Your task to perform on an android device: I am planning to visit Germany next week and search for a hotel from October 25 to October 27 for two adults in Germany in the airbnb app.
Image 0: 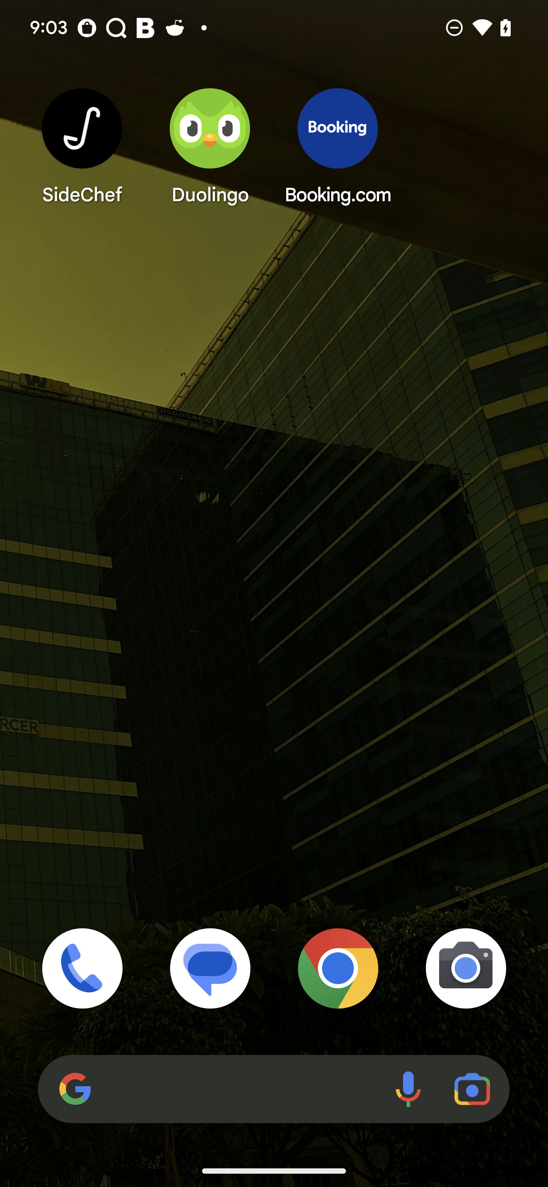
Open Airbnb app
Step 0: open app "Airbnb"
Image 1: 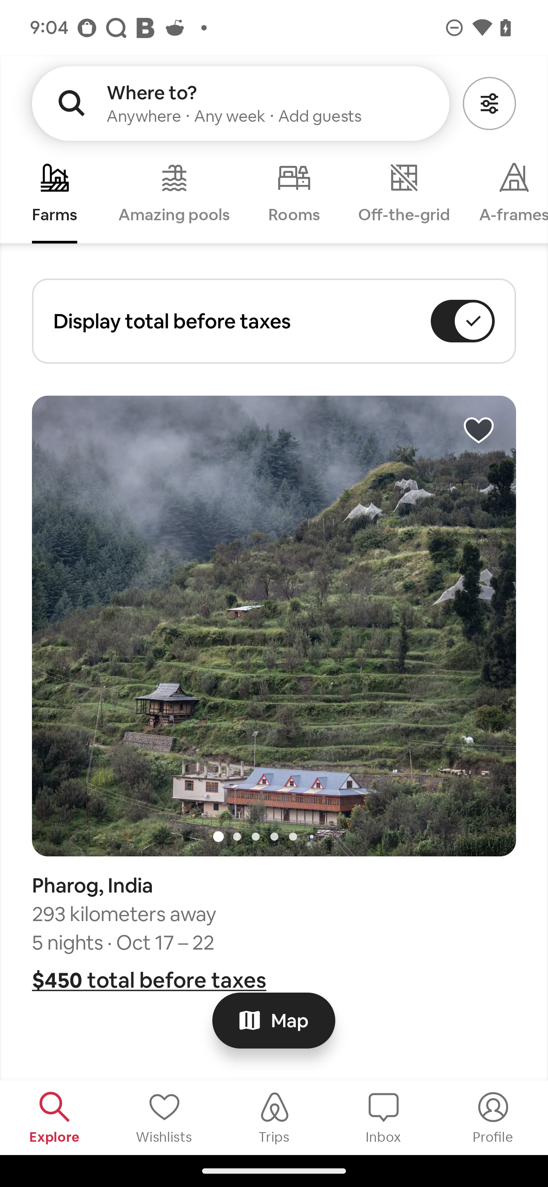
Click on the rooms
Step 1: click (274, 197)
Image 2: 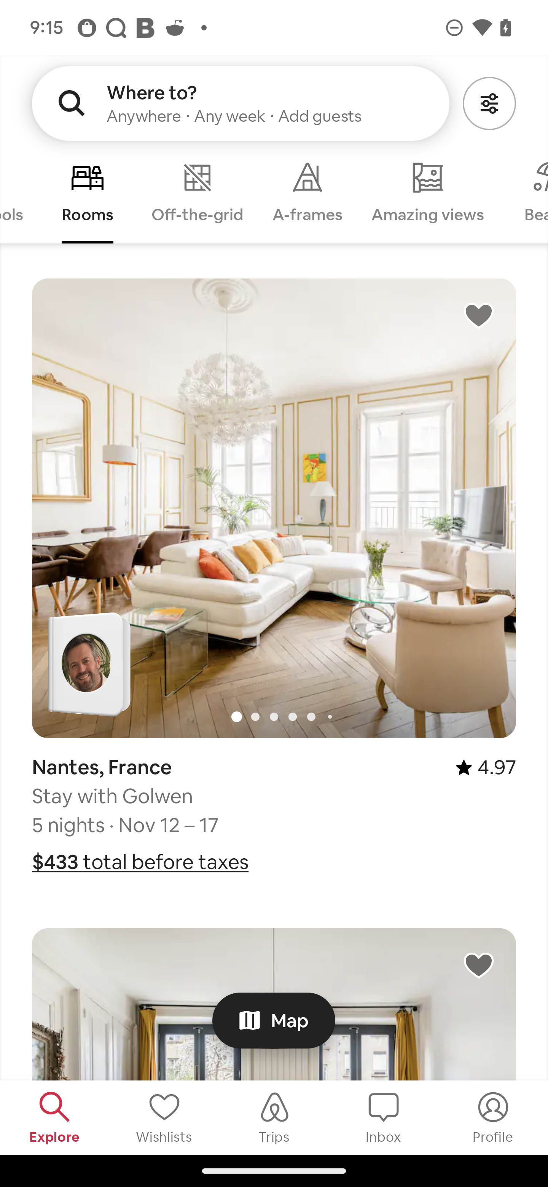
Click on the search icon
Step 2: click (188, 110)
Image 3: 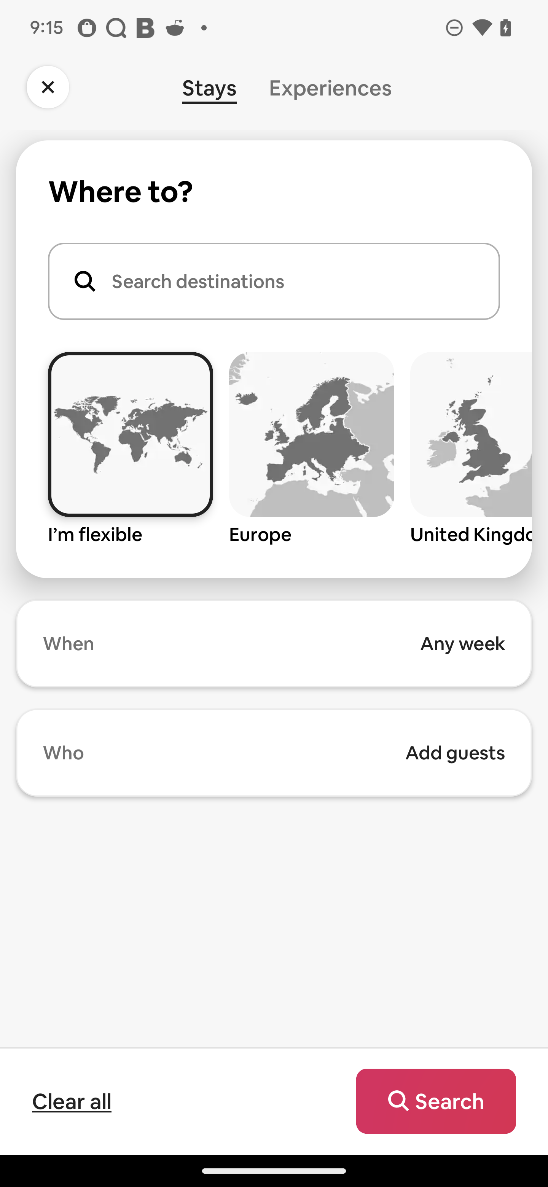
Type Germany in the search bar
Step 3: type "Germany"
Image 4: 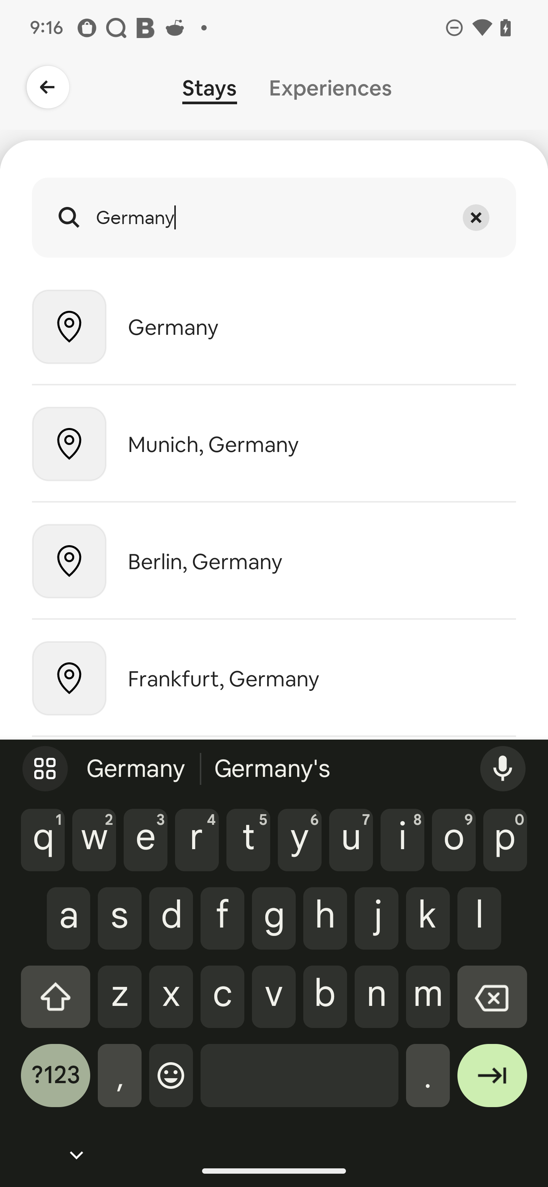
Click on the first suggestion
Step 4: click (322, 327)
Image 8: 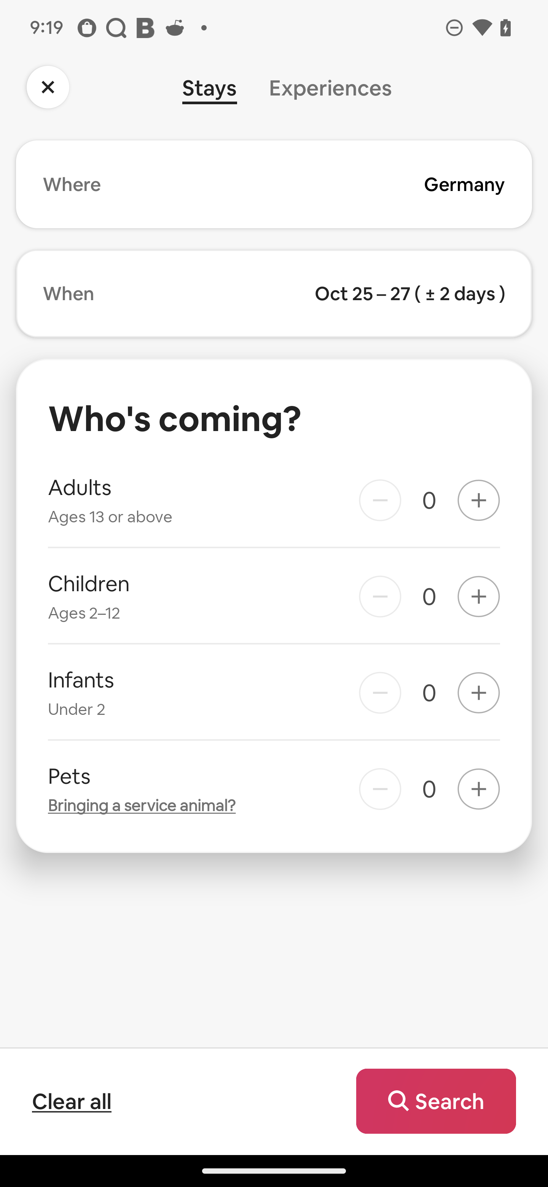
Click on the adult 
Step 8: click (479, 500)
Image 9: 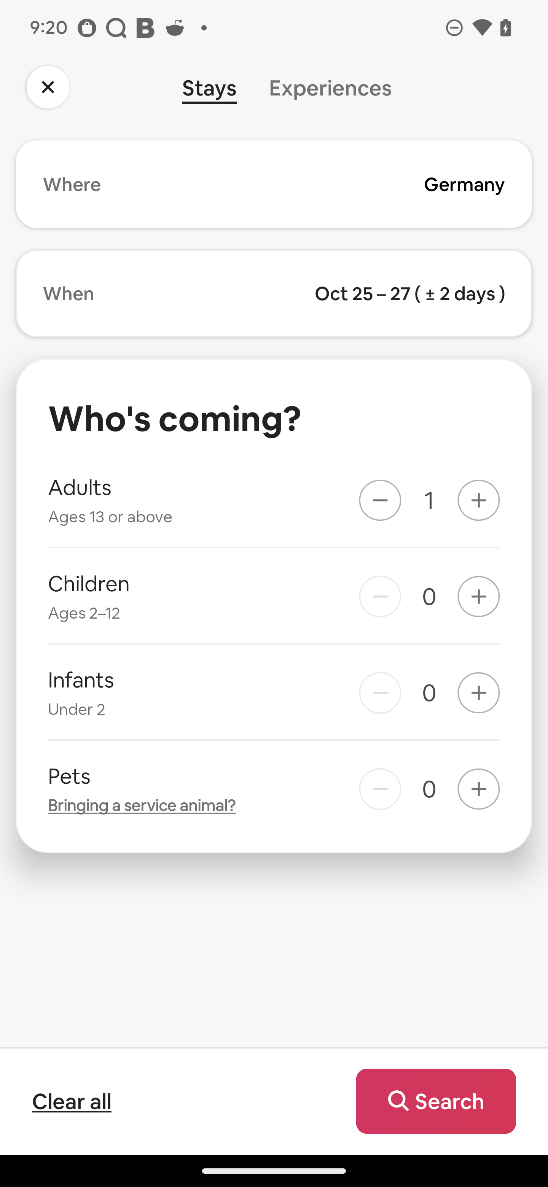
Click on the adult
Step 9: click (479, 500)
Image 10: 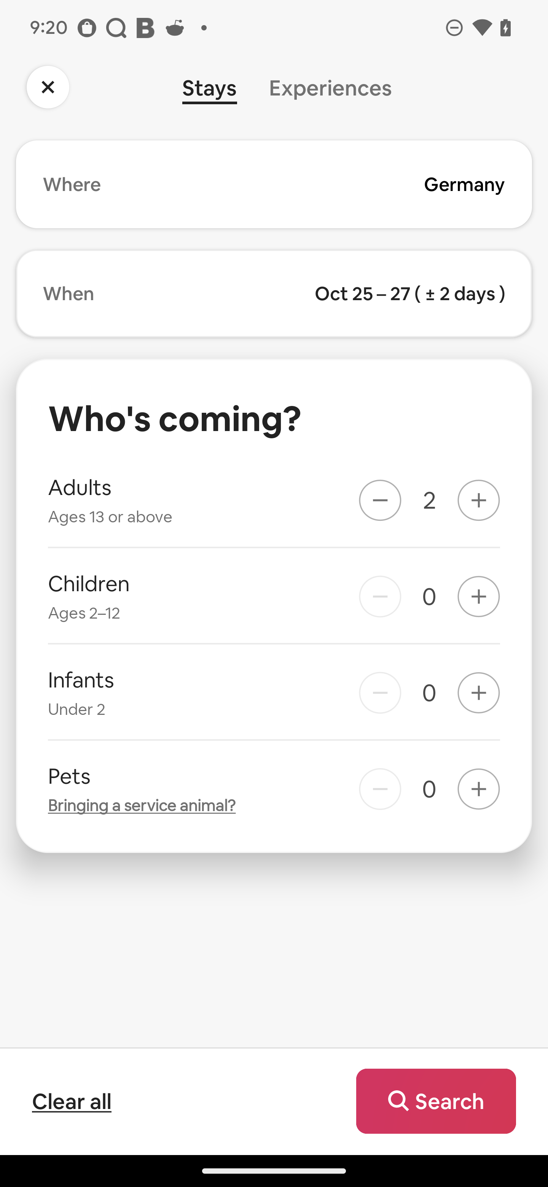
Click on the search button at the bottom of the screen
Step 10: click (436, 1101)
Image 11: 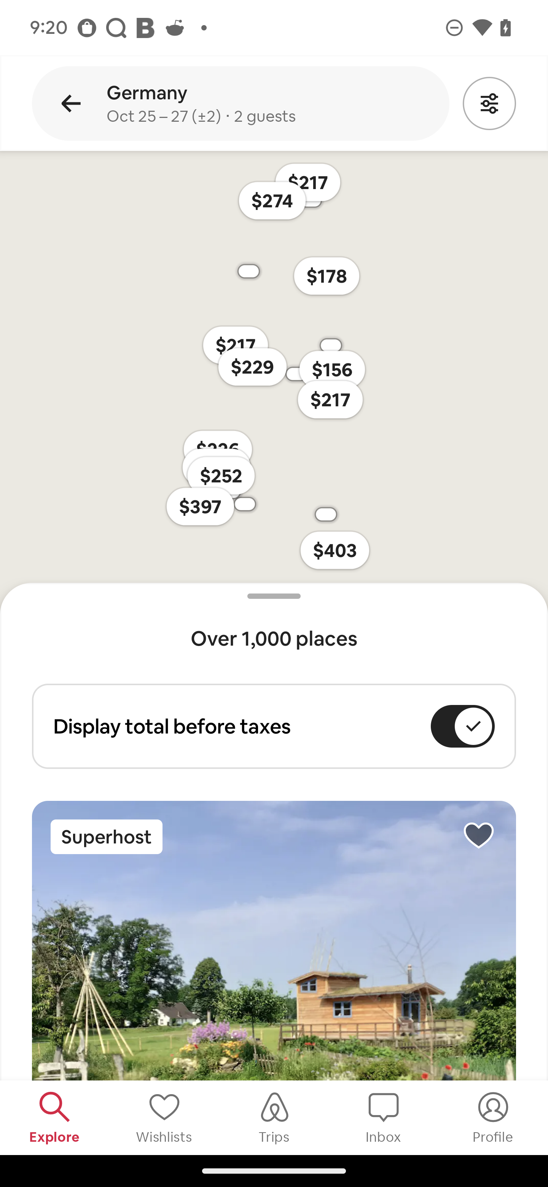
Swipe up on the screen
Step 11: scroll down